Your task to perform on an android device: Open the Flipkart app, I would like to search for football so that I may play casual game with my kids.
Image 0: 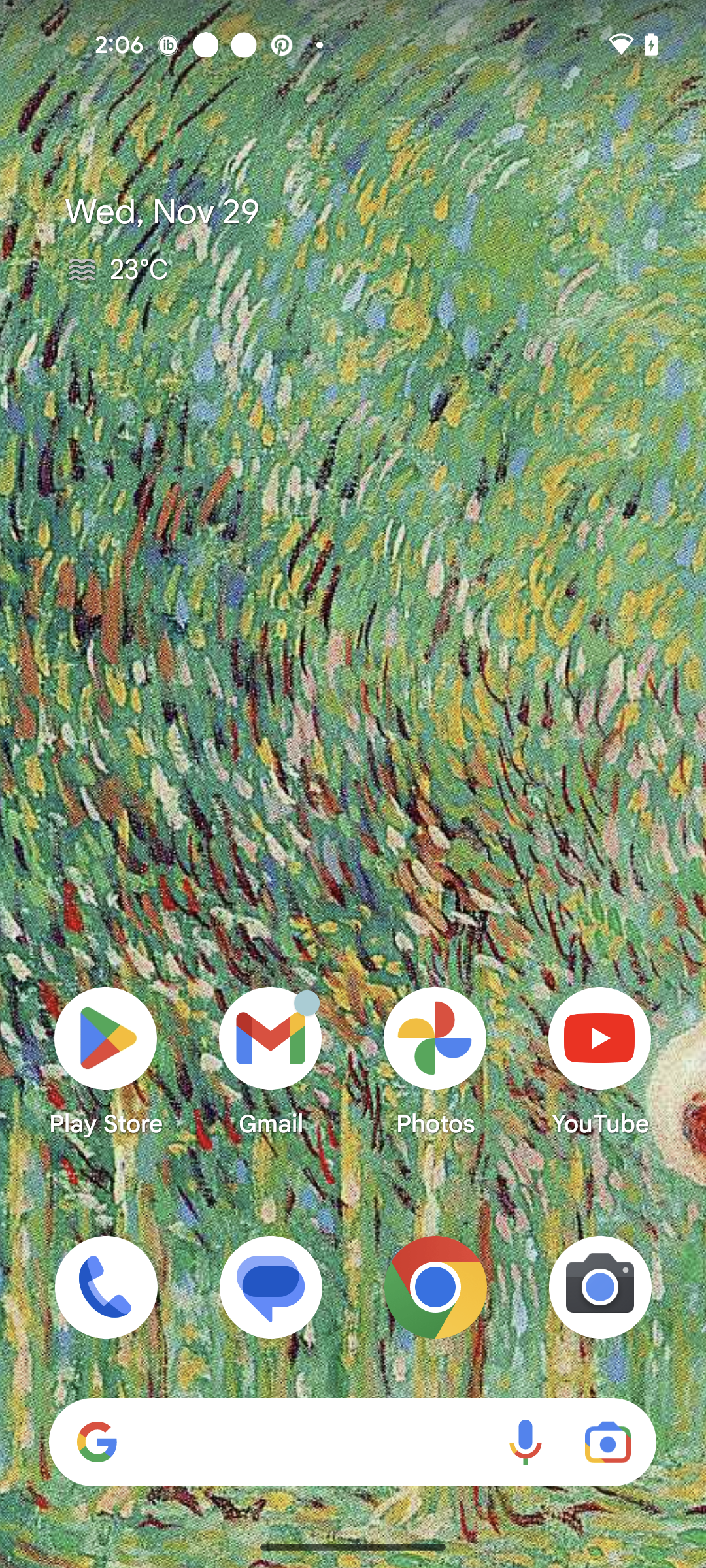
Open the Flipkart app
Step 0: open app "Flipkart"
Image 1: 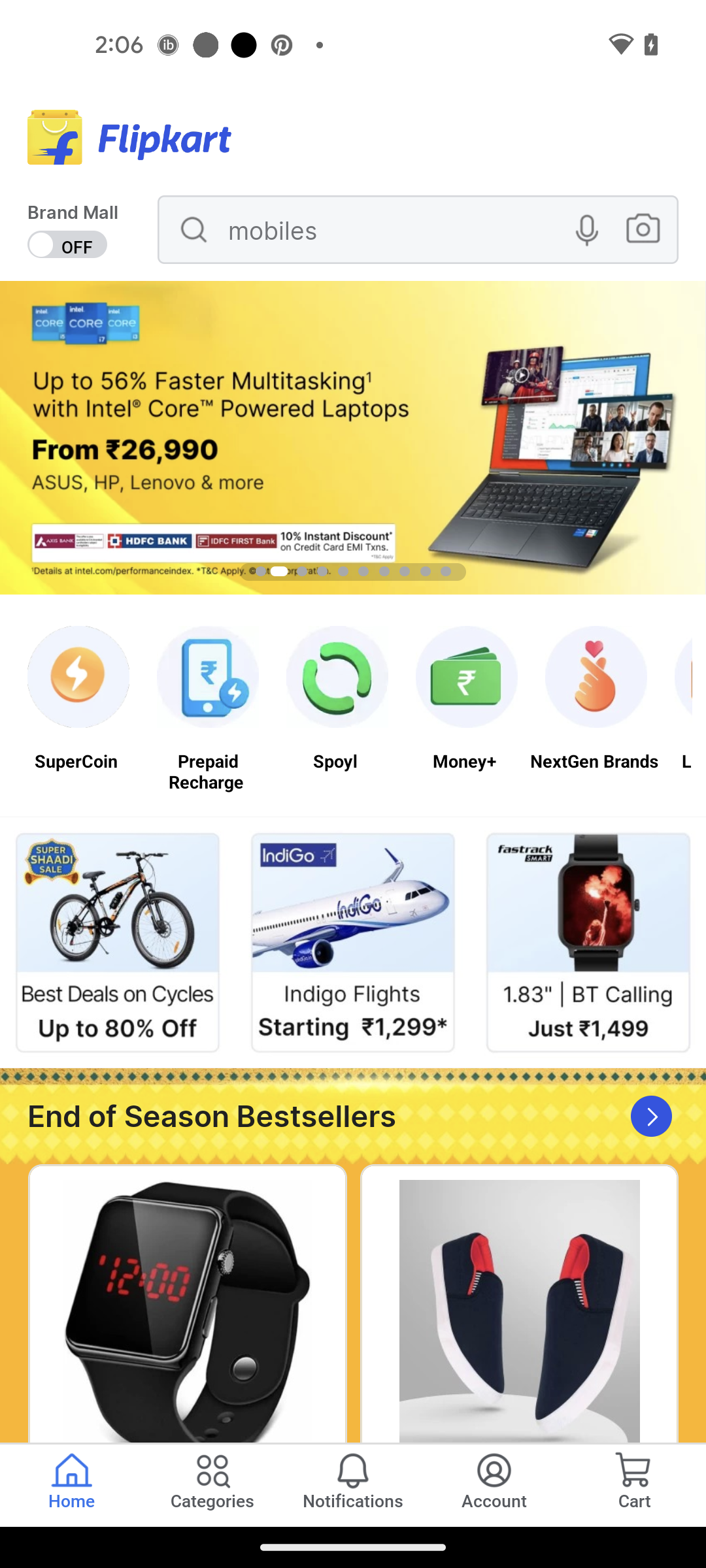
Click on the search icon
Step 1: click (272, 238)
Image 2: 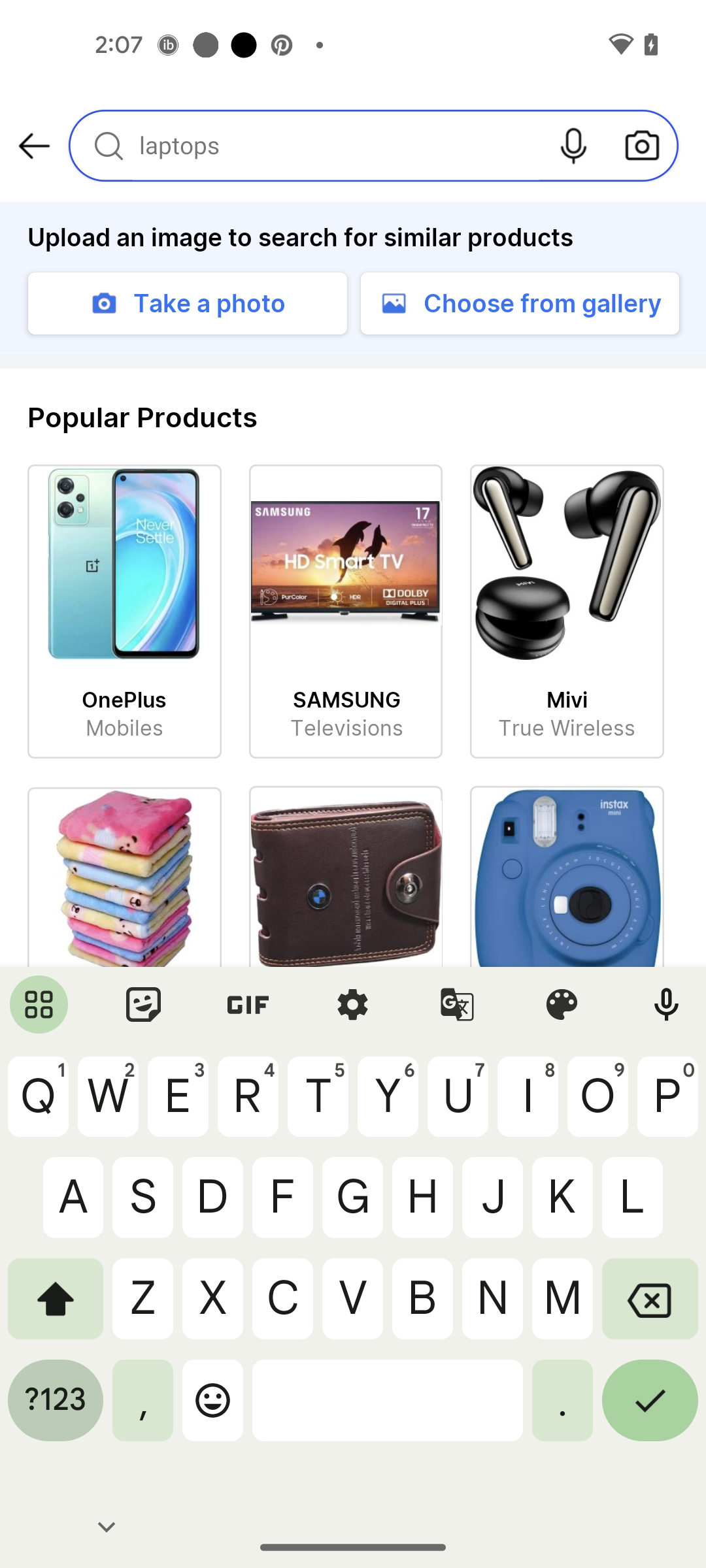
Type the football in the search bar
Step 2: click (277, 1191)
Image 3: 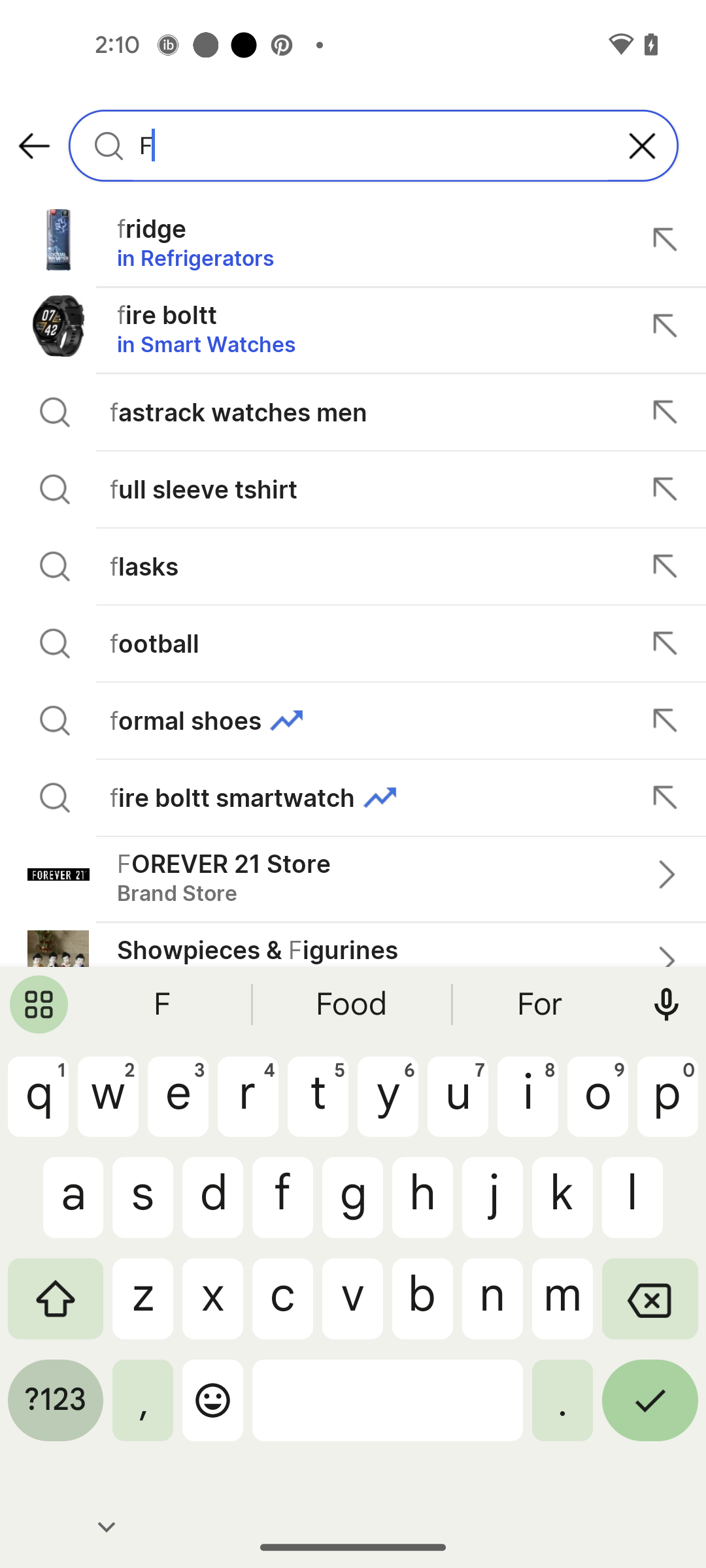
Type the football in the search bar
Step 3: click (600, 1097)
Image 4: 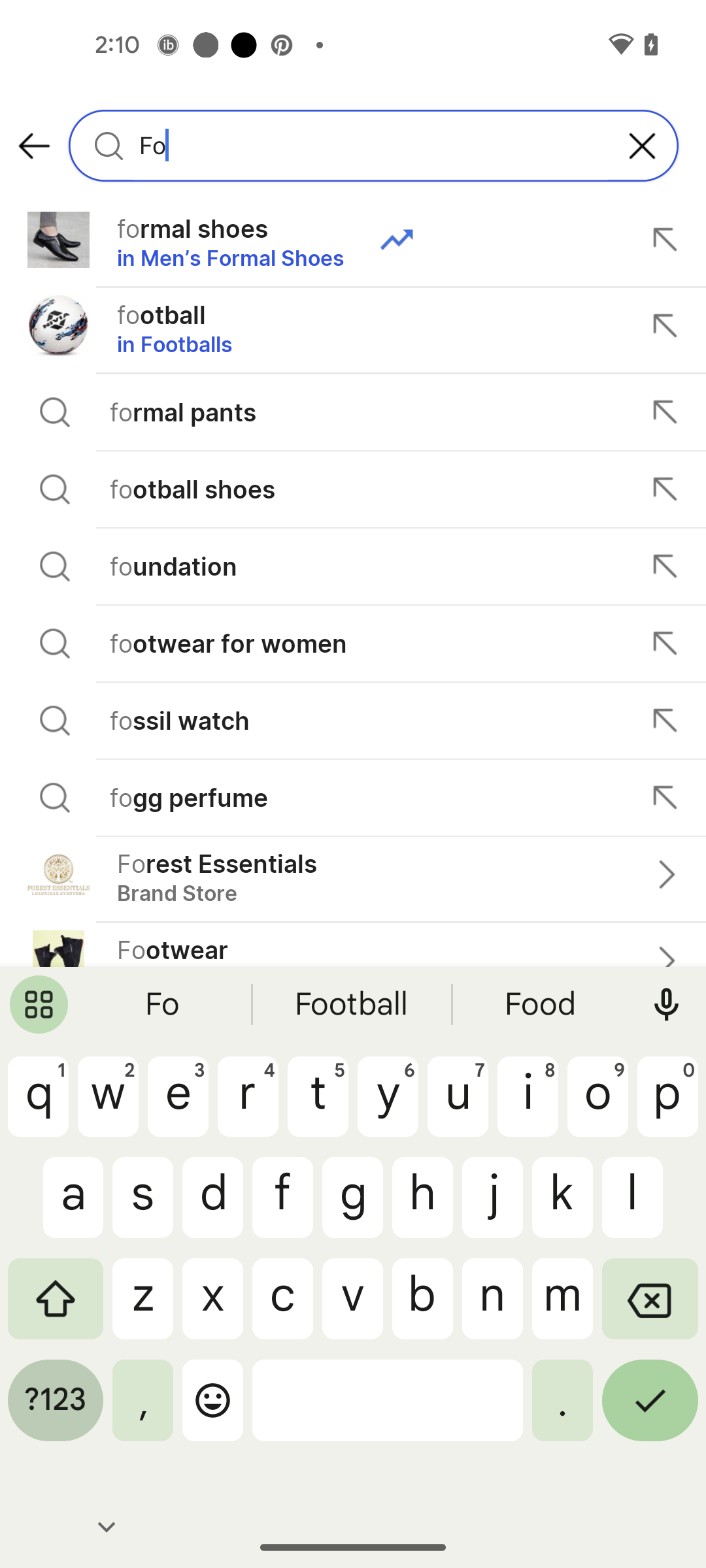
Type the football in the search bar
Step 4: click (592, 1094)
Image 5: 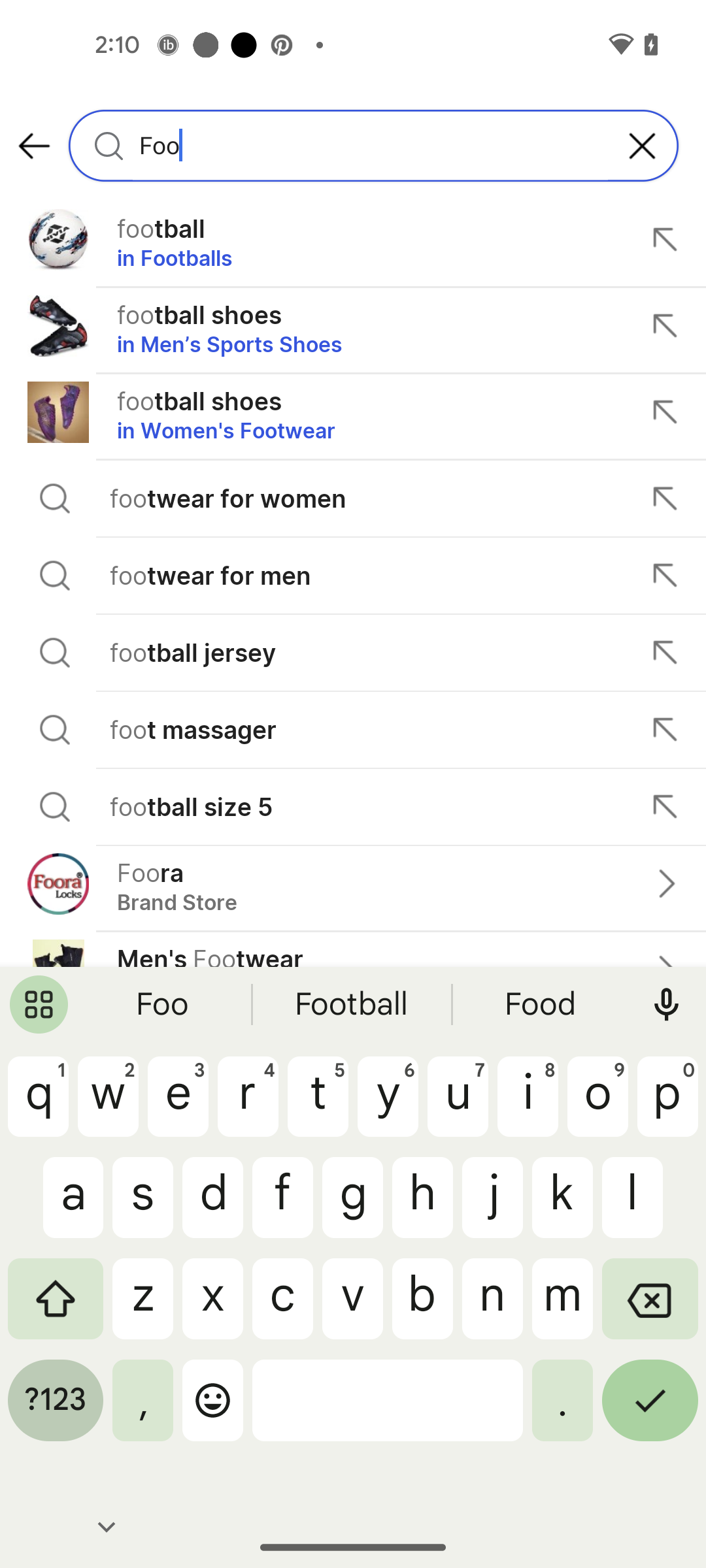
Type the football in the search bar
Step 5: click (321, 1094)
Image 6: 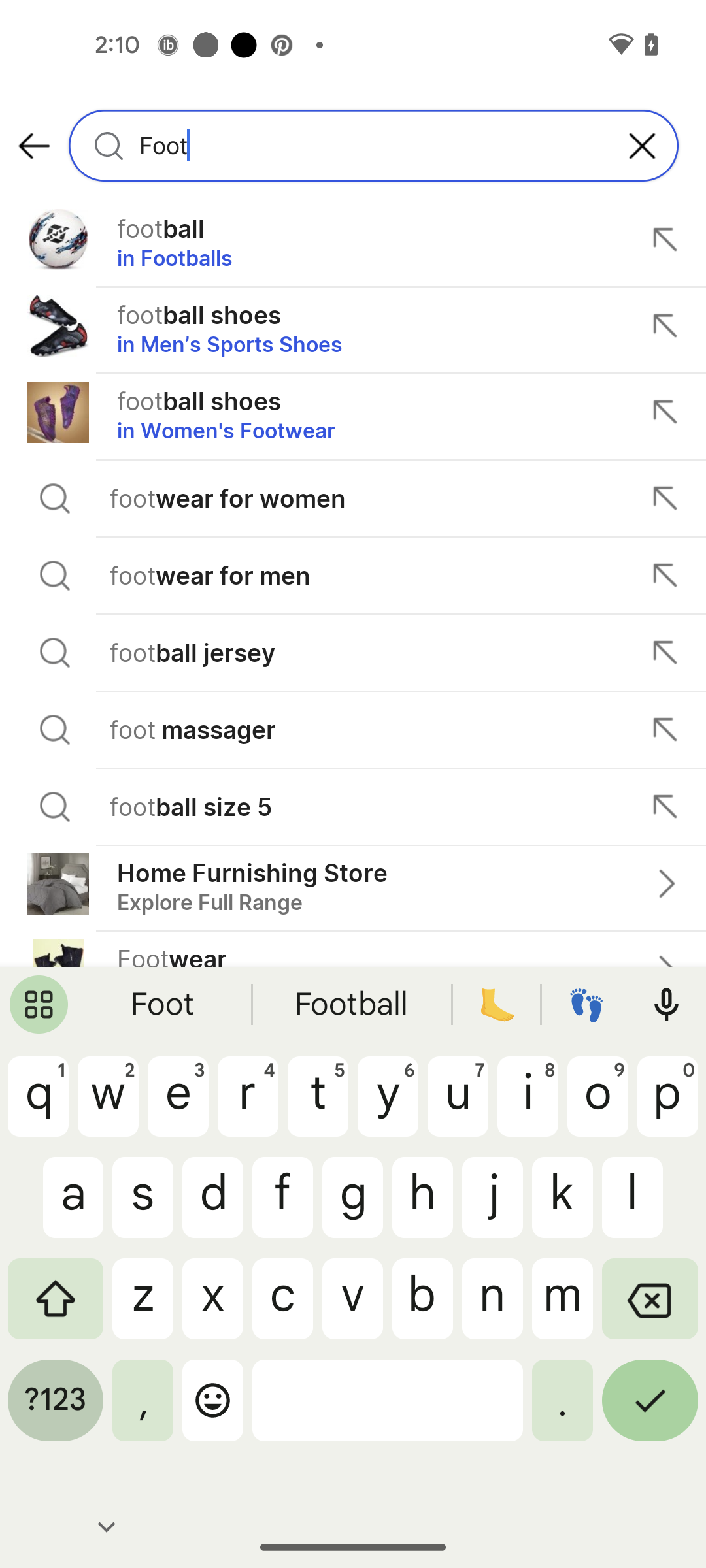
Select the first suggestion
Step 6: click (175, 228)